Your task to perform on an android device: I want to add the Bolt Push car to my shopping cart.
Image 0: 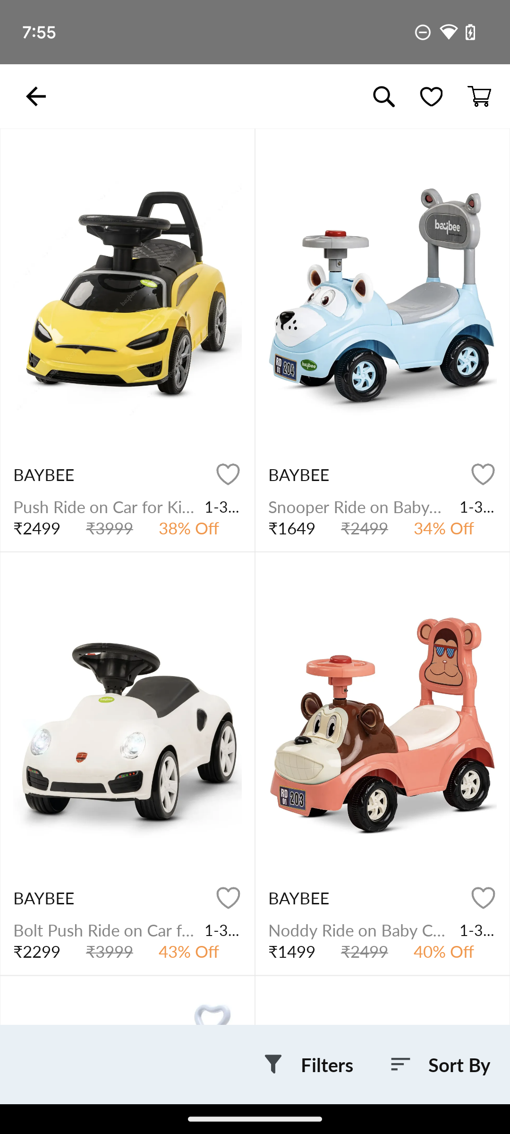
Click on the white car on the bottom left side.
Step 0: click (127, 721)
Image 1: 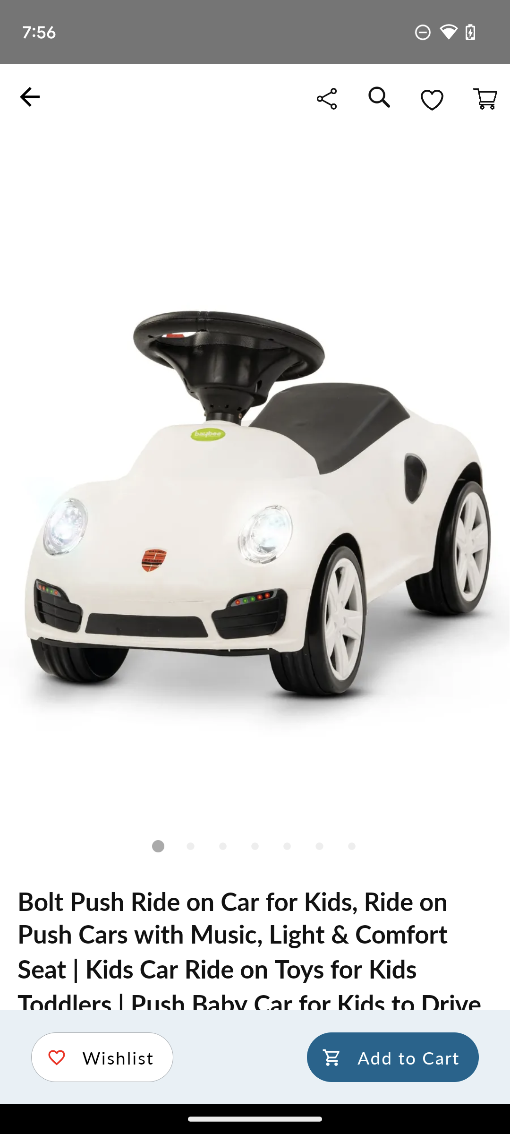
Click on the Add to Cart button.
Step 1: click (252, 970)